Your task to perform on an android device: In the Meditation music app go to binaural beat, click on the sleep icon and play sleep sound for 5 minutes.
Image 0: 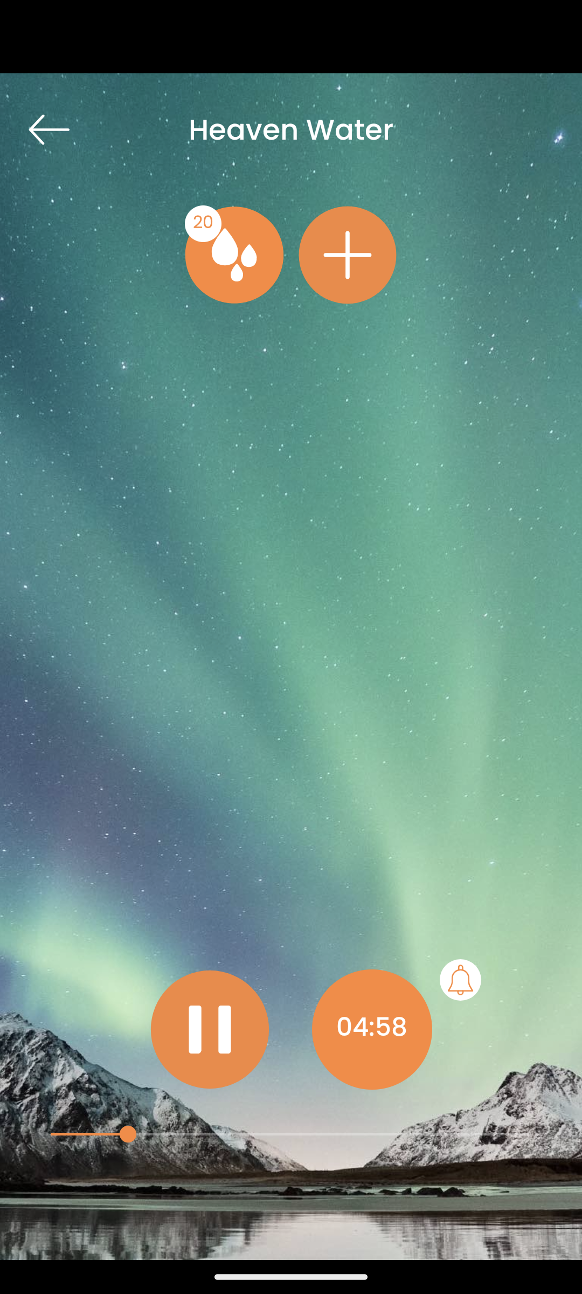
Go back to previous screen.
Step 0: press back button
Image 1: 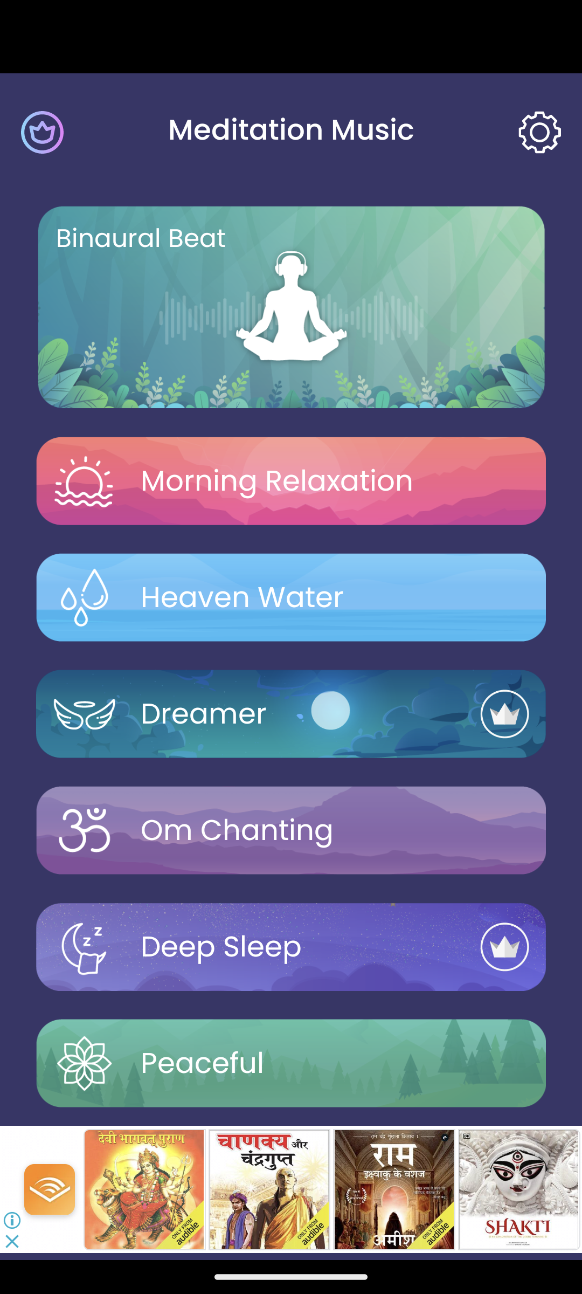
Click on binaural beat.
Step 1: click (287, 270)
Image 2: 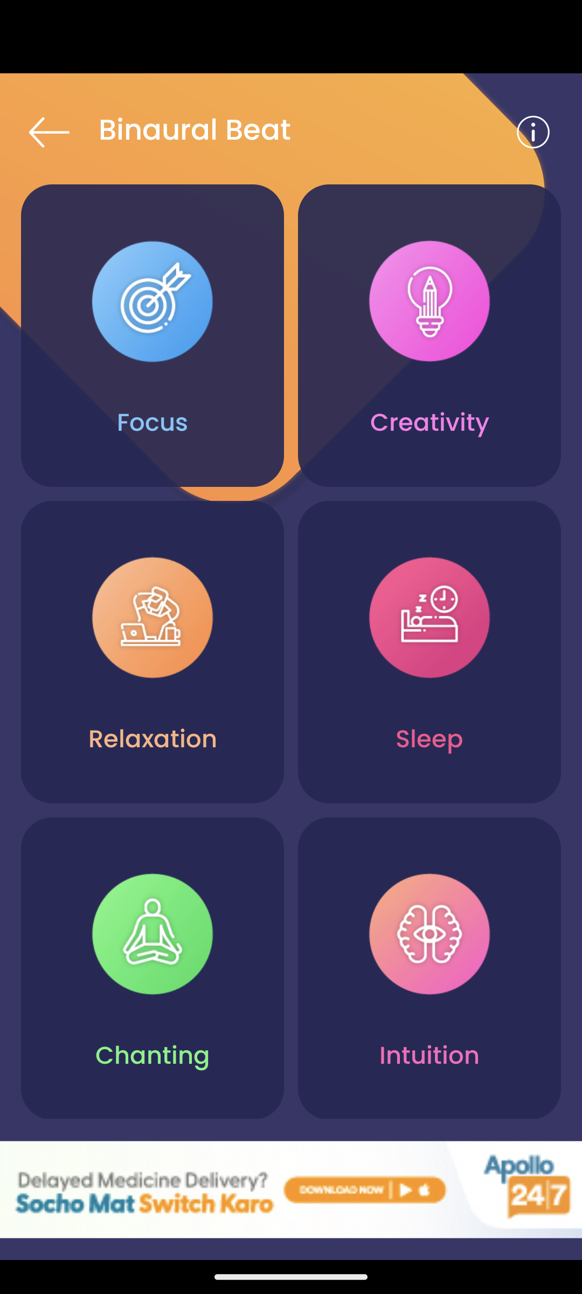
Click on the sleep icon.
Step 2: click (424, 636)
Image 4: 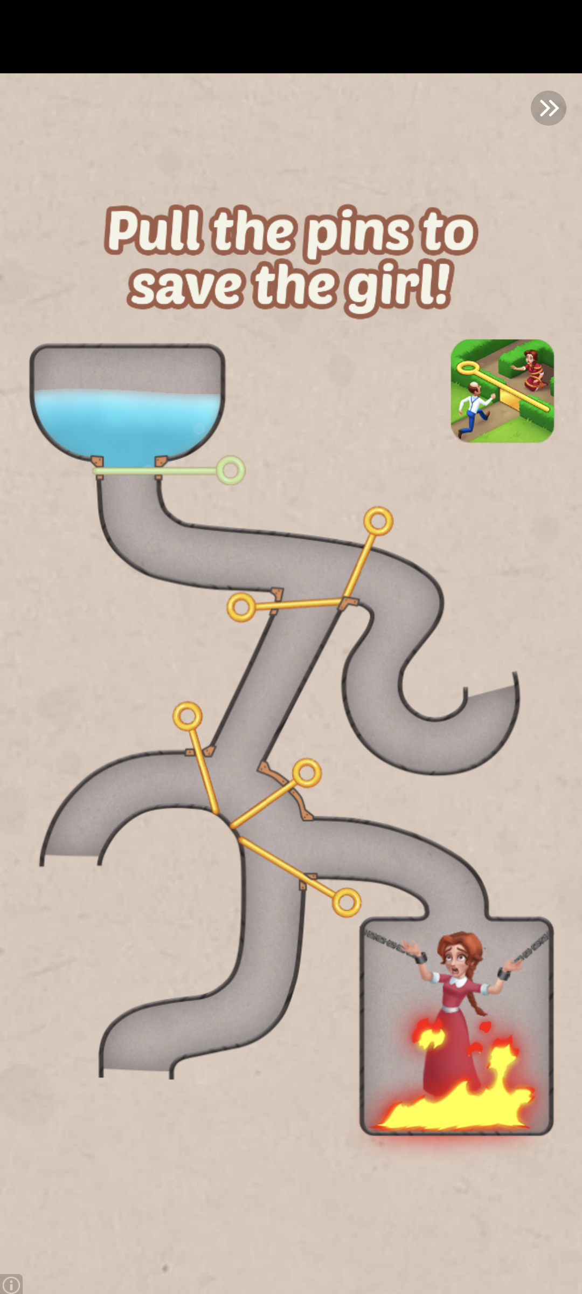
Click on top right to skip the advertisement.
Step 4: click (292, 684)
Image 5: 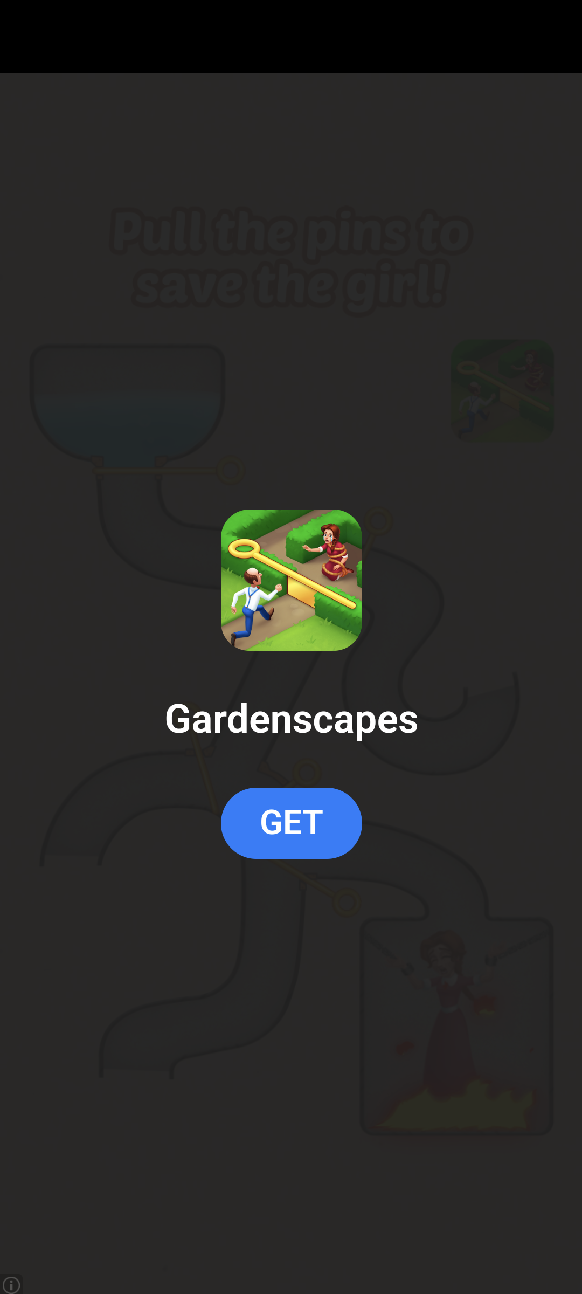
Click on top right to skip the advertisement.
Step 5: wait
Image 6: 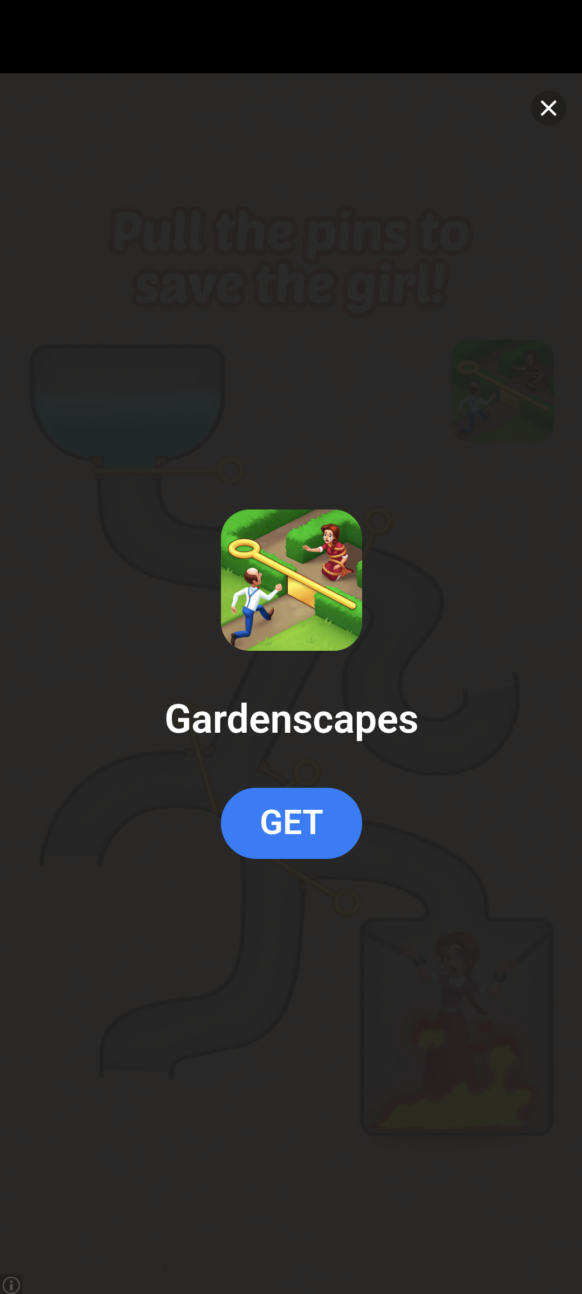
Click on top right to skip the advertisement.
Step 6: click (292, 684)